Your task to perform on an android device: Open the Multi Calculator app and Perform basic arithmetic operations.
Image 0: 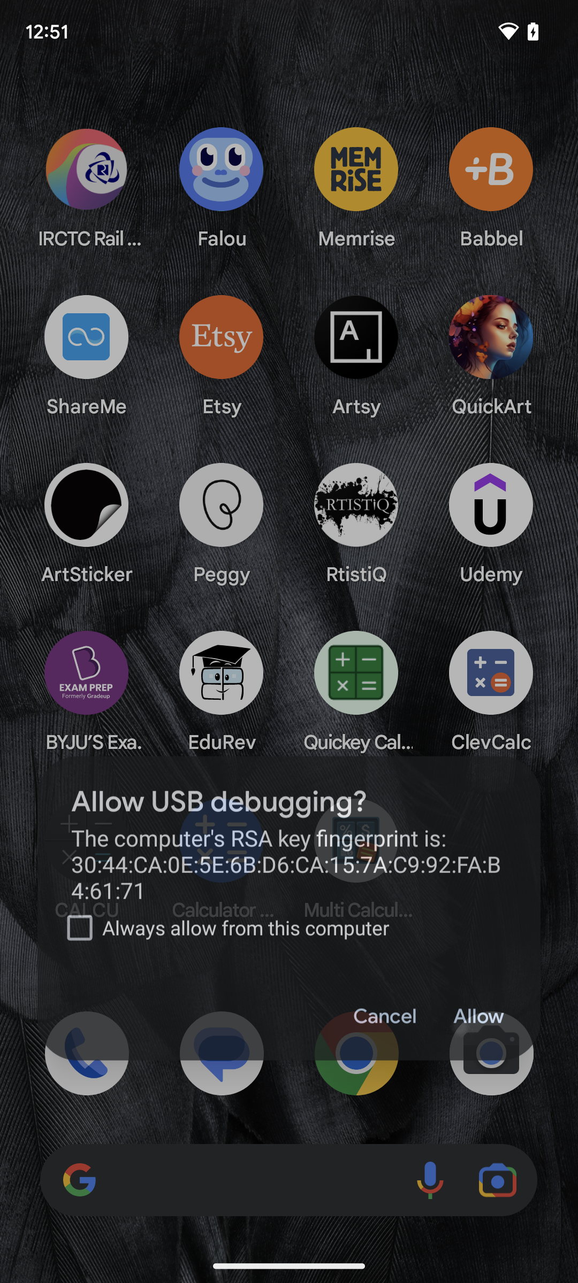
Open the Multi Calculator app.
Step 0: open app "Multi Calculator"
Image 1: 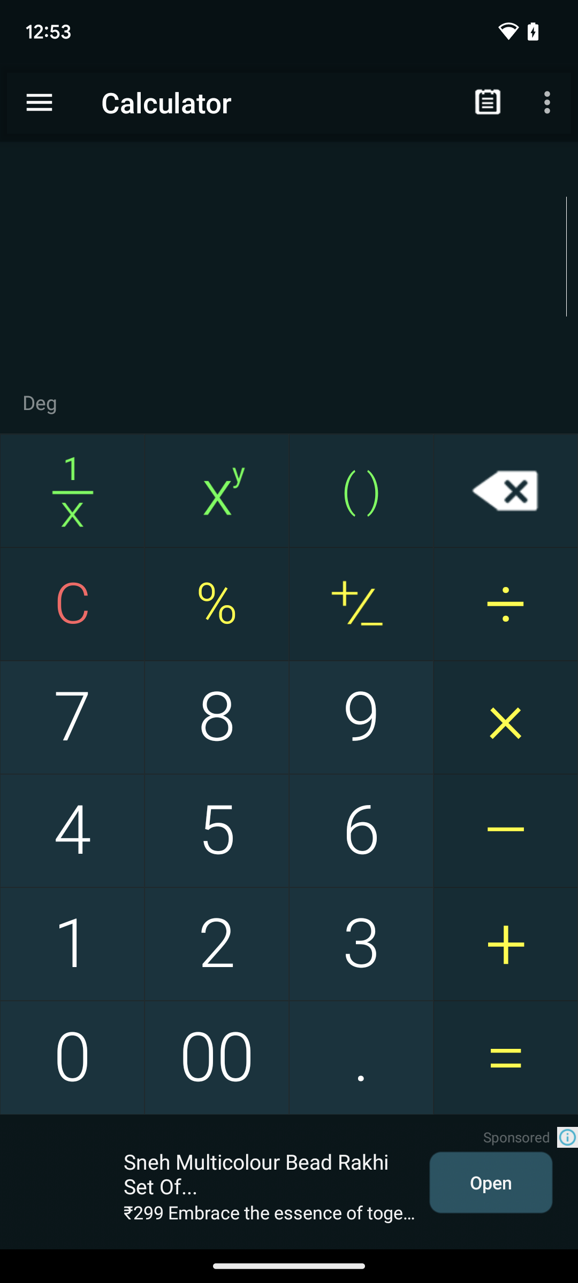
Tap the numbers and operate it.
Step 1: click (77, 933)
Image 2: 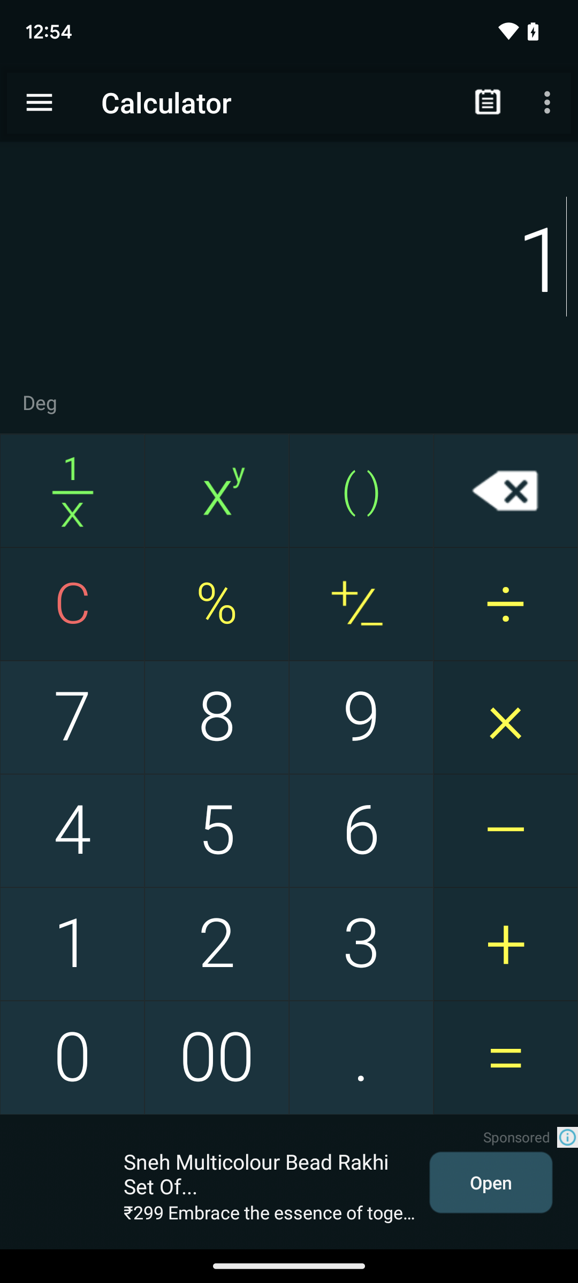
Tap the numbers and operate it.
Step 2: click (217, 1057)
Image 3: 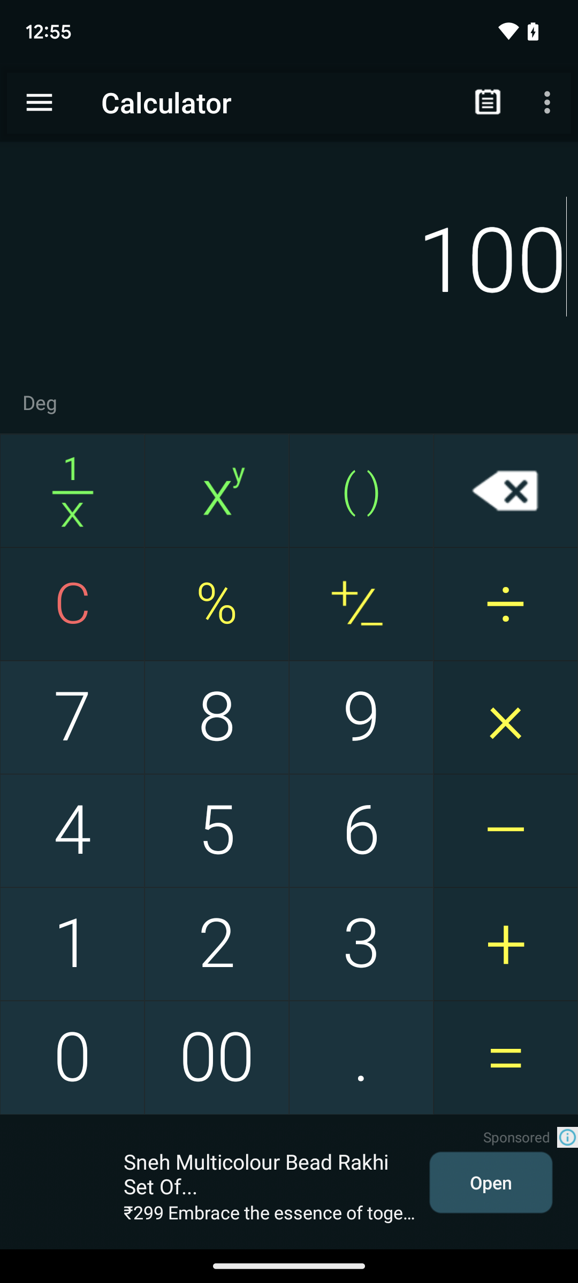
Add operation
Step 3: click (514, 827)
Image 4: 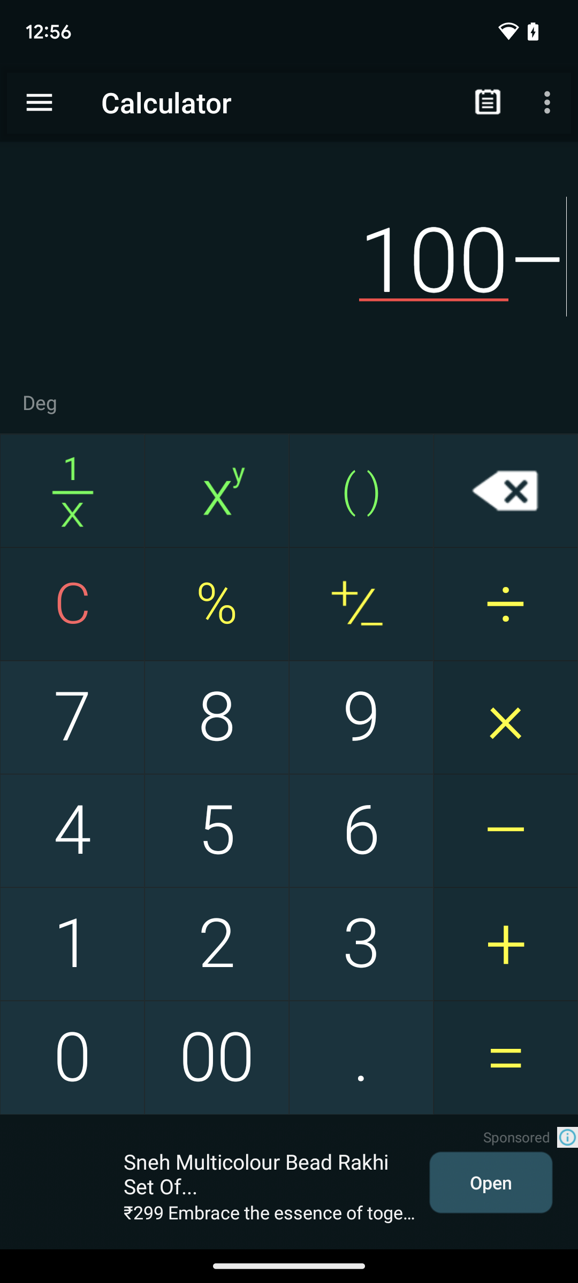
Again, enter a number.
Step 4: click (213, 825)